Your task to perform on an android device: I like this property, so i want to see more details of it.
Image 0: 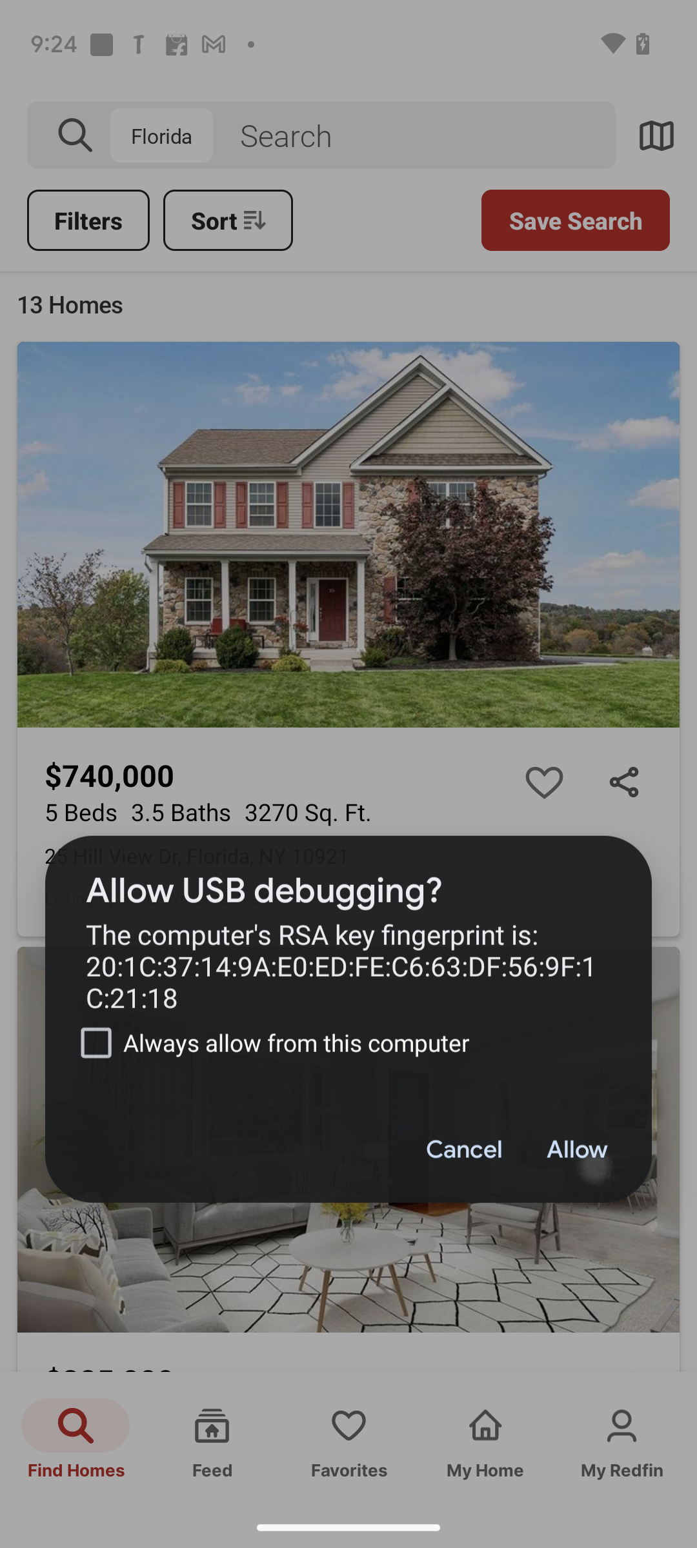
Step 0: wait
Image 1: 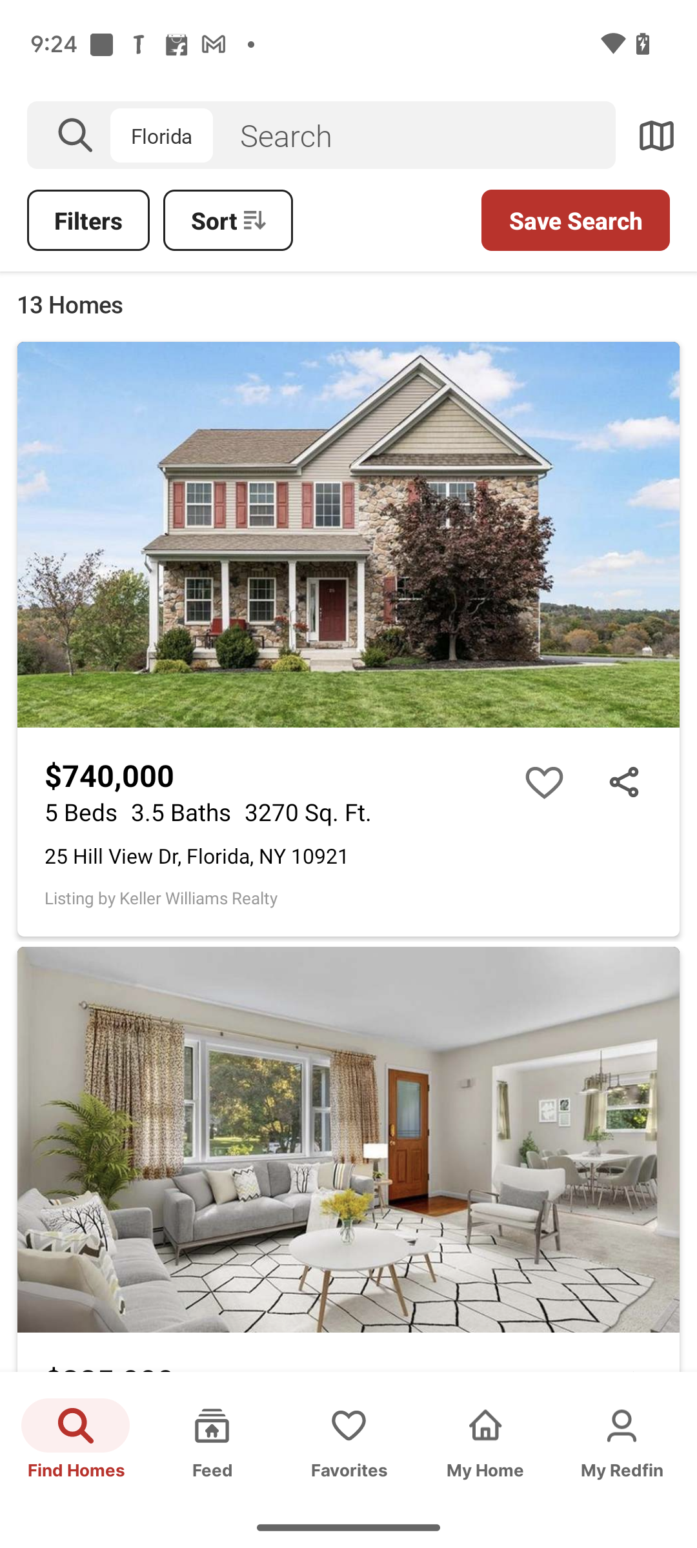
Click on the first property suggestion.
Step 1: click (348, 534)
Image 2: 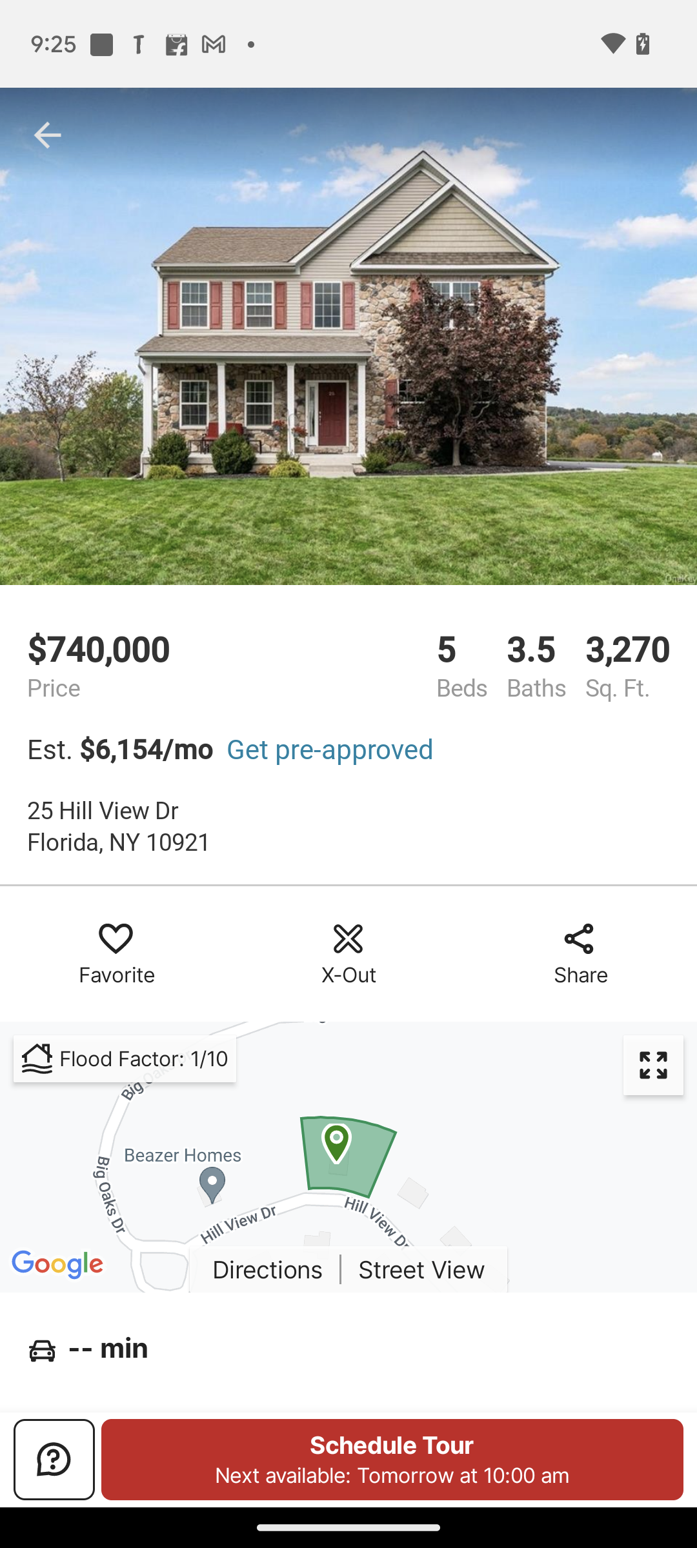
Scroll up to see more details.
Step 2: scroll down